Your task to perform on an android device: Share the song "The night we met" from the SoundCloud app to my friend at her gmail id : natalie.larson1998@gmail.com.
Image 0: 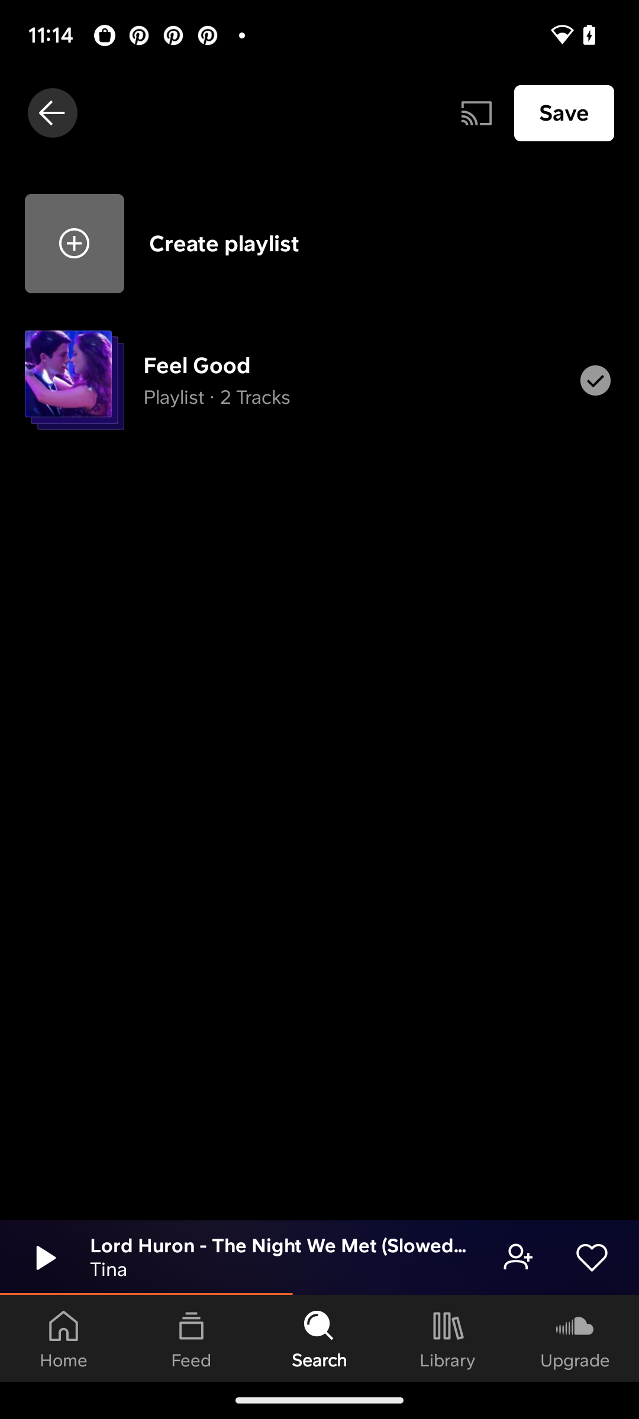
Tap on the song "The night we met".
Step 0: click (279, 1269)
Image 1: 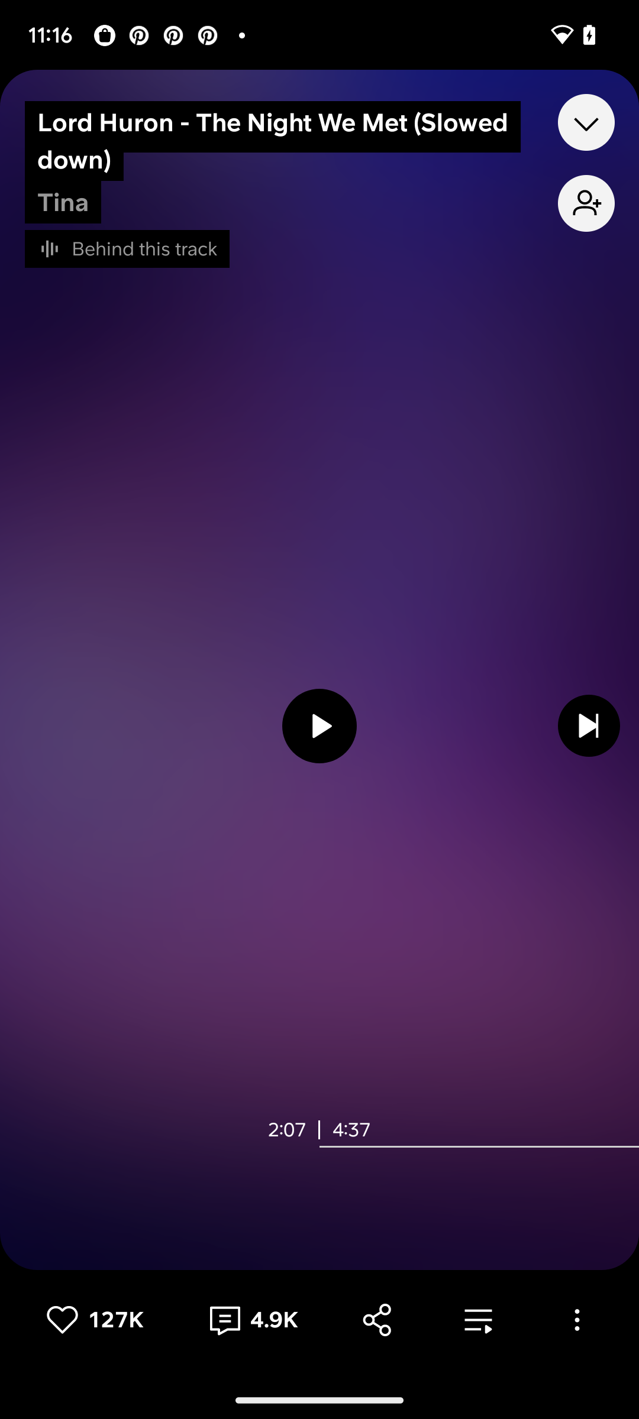
Click on the share icon.
Step 1: click (379, 1320)
Image 2: 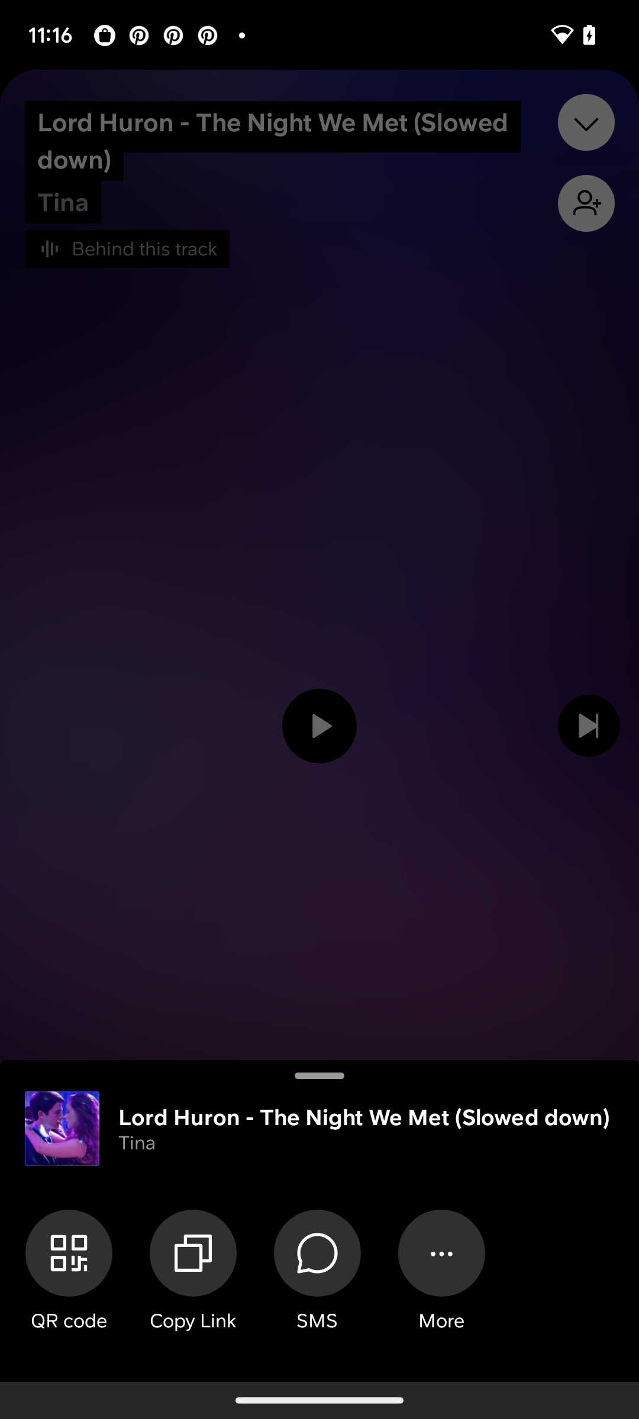
Click on the more button.
Step 2: click (441, 1253)
Image 3: 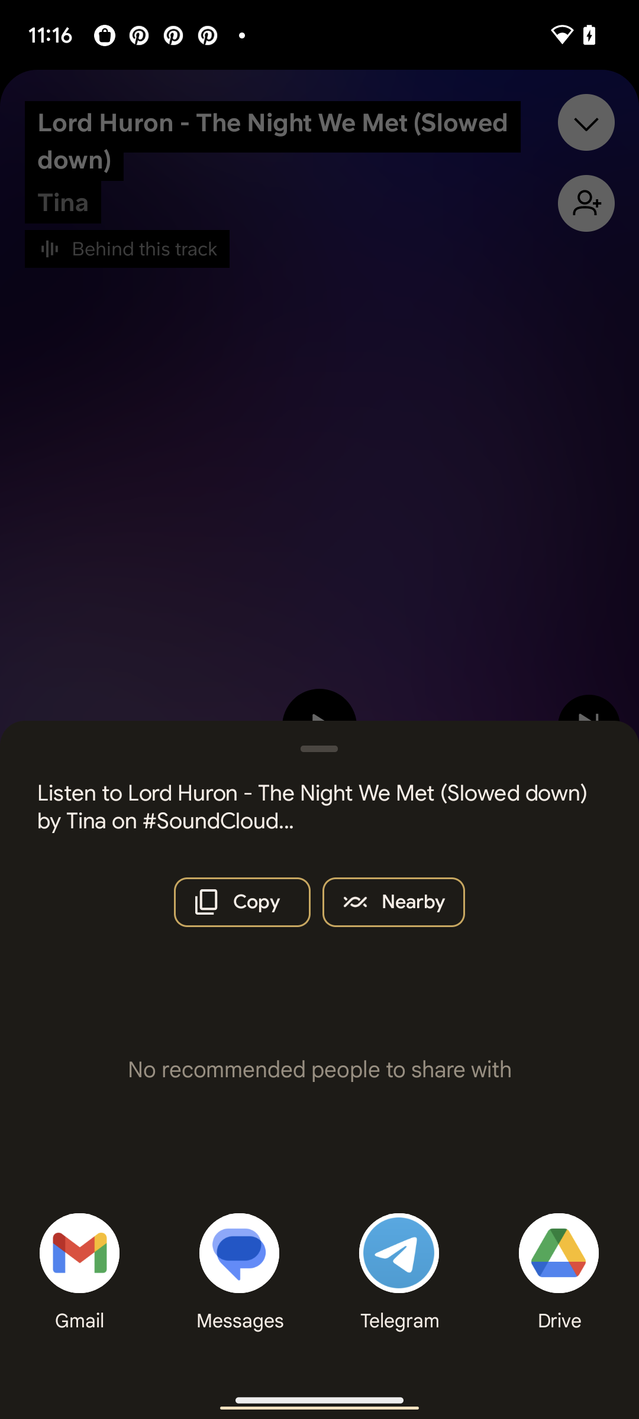
Click on the gmail icon.
Step 3: click (79, 1253)
Image 4: 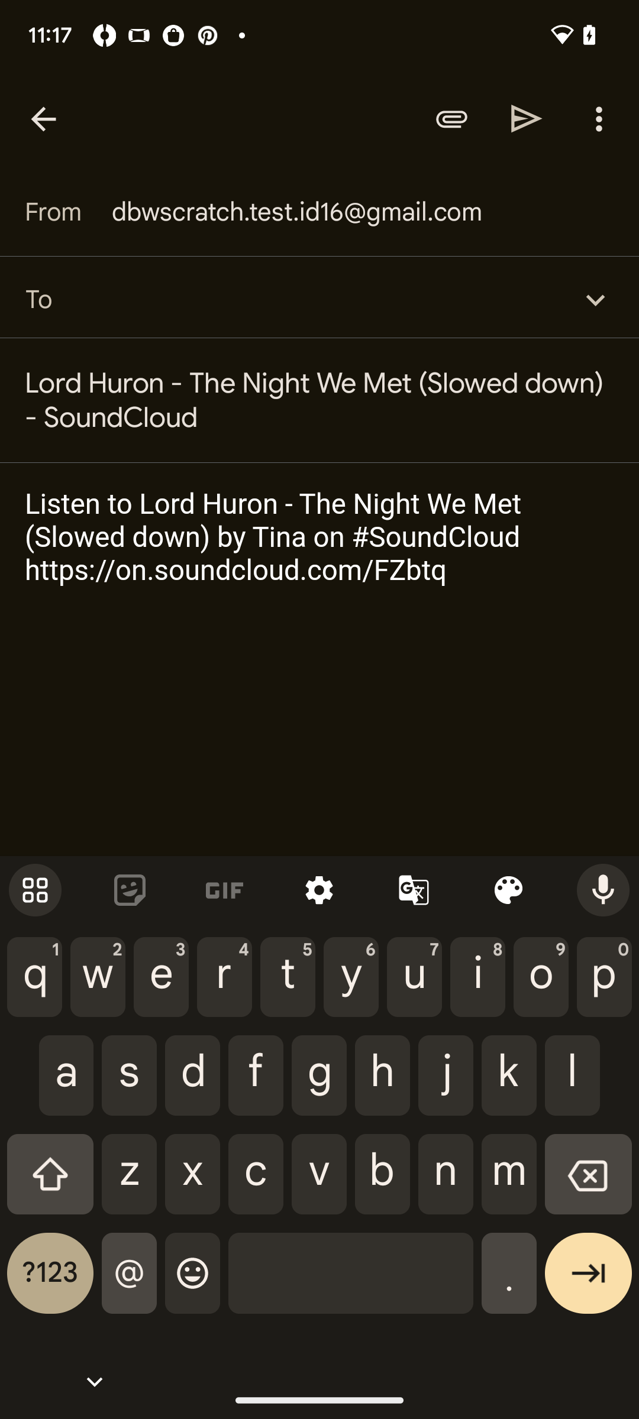
Enter the email of a friend.
Step 4: type "natalie.larson1998@gmail.com"
Image 5: 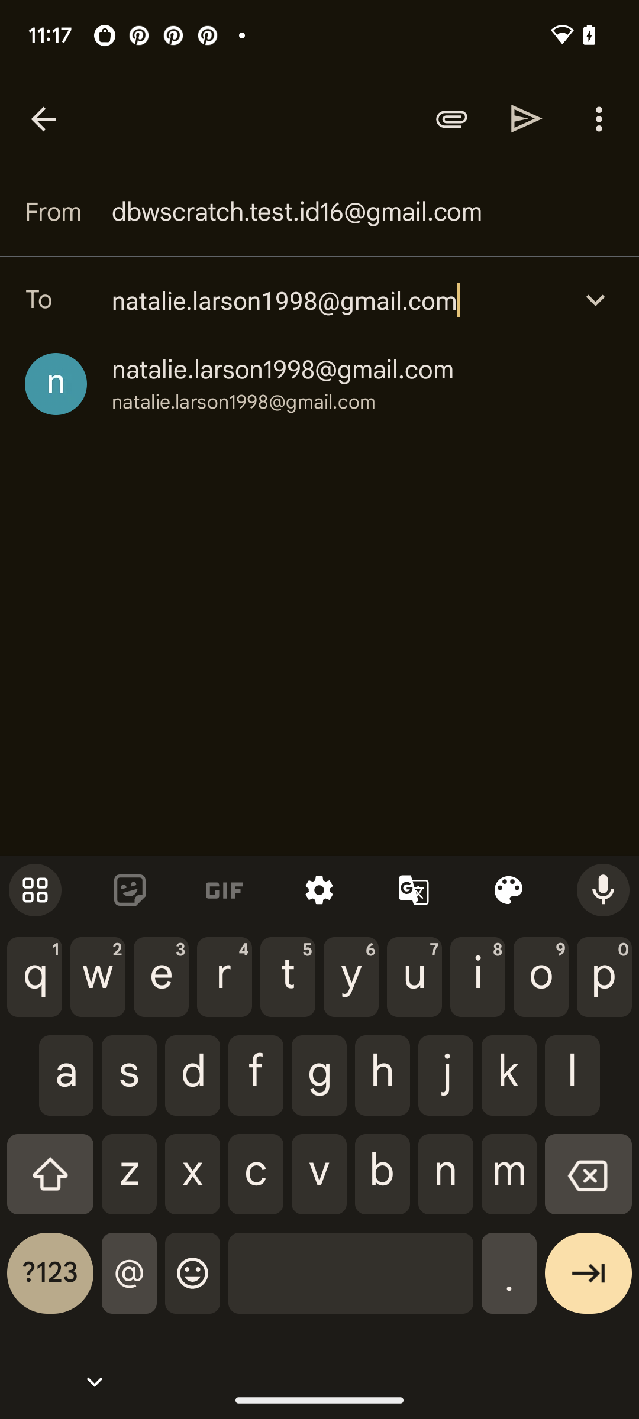
Select the given option.
Step 5: click (282, 370)
Image 6: 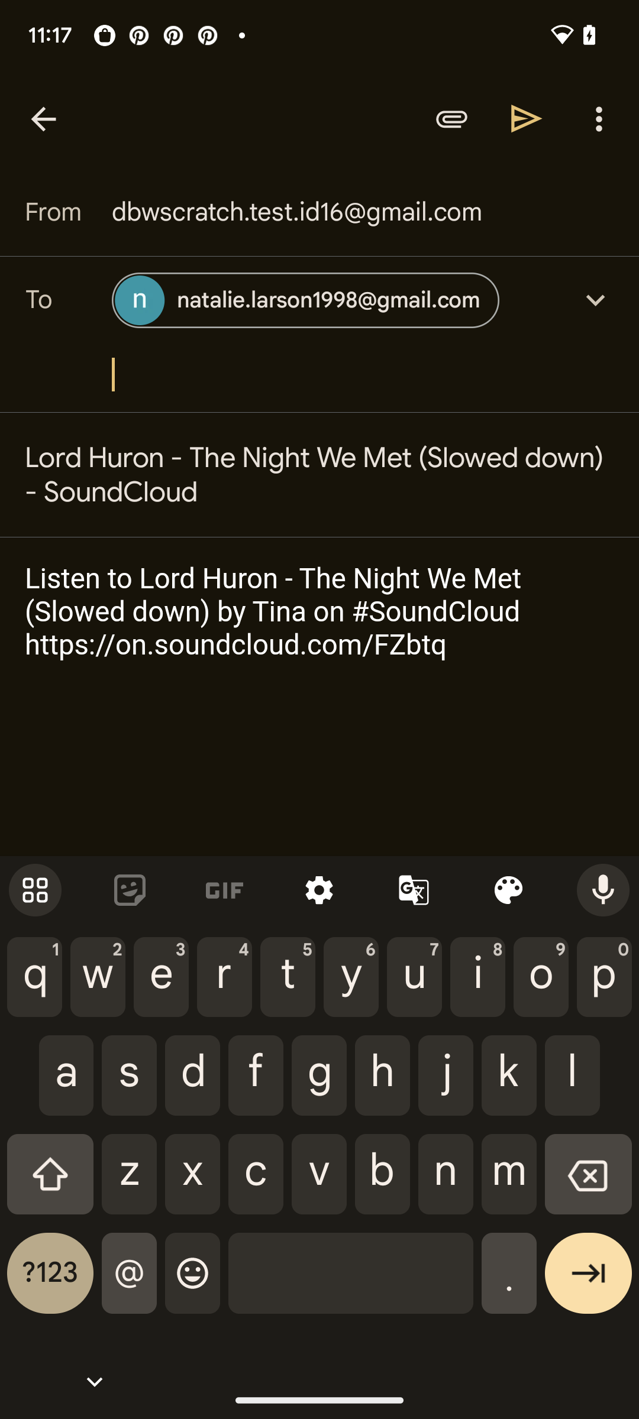
Click on the send icon.
Step 6: click (527, 119)